Your task to perform on an android device: My old shoes are damaged and I'm planning to buy new casual shoes ,find a casual shoes for women on the stockx app
Image 0: 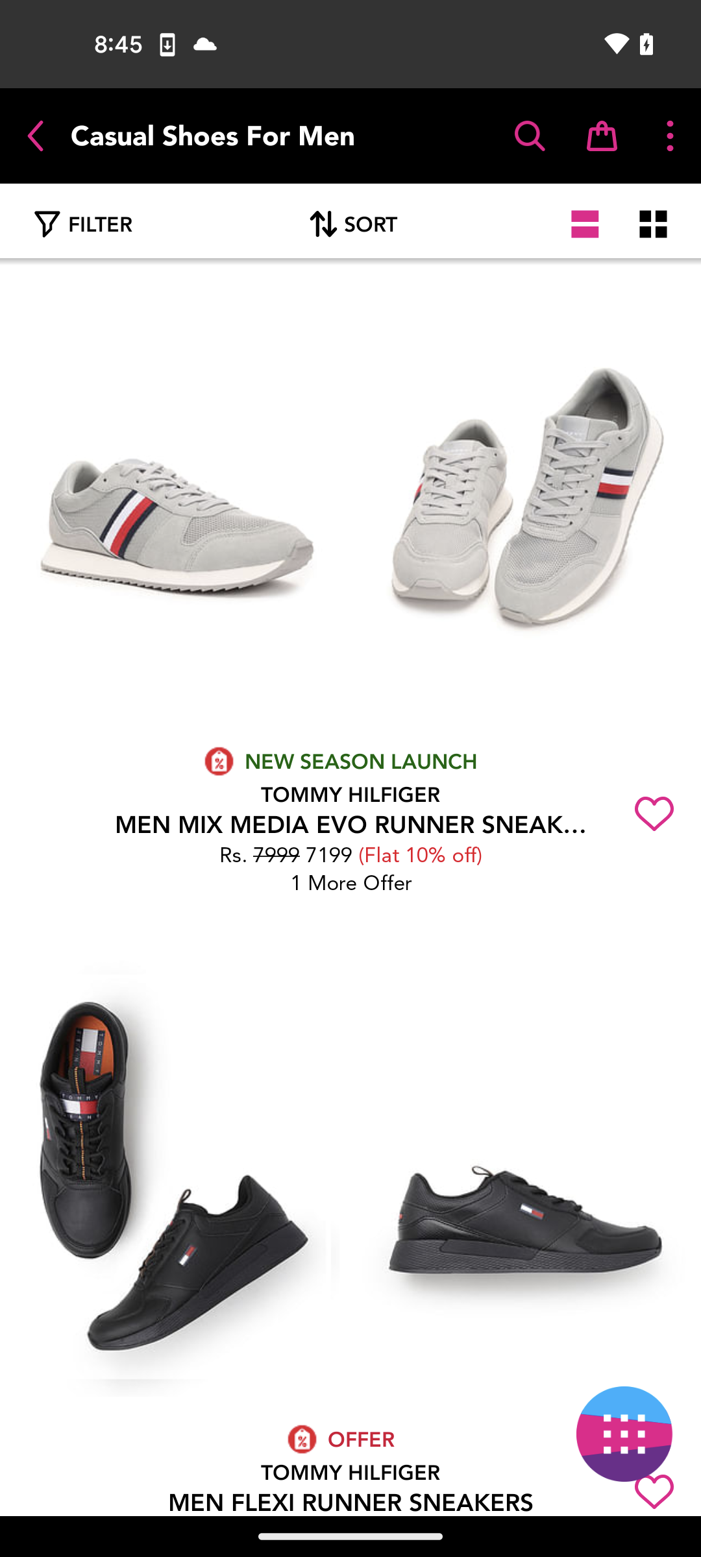
Open the stockx app
Step 0: open app "StockX"
Image 1: 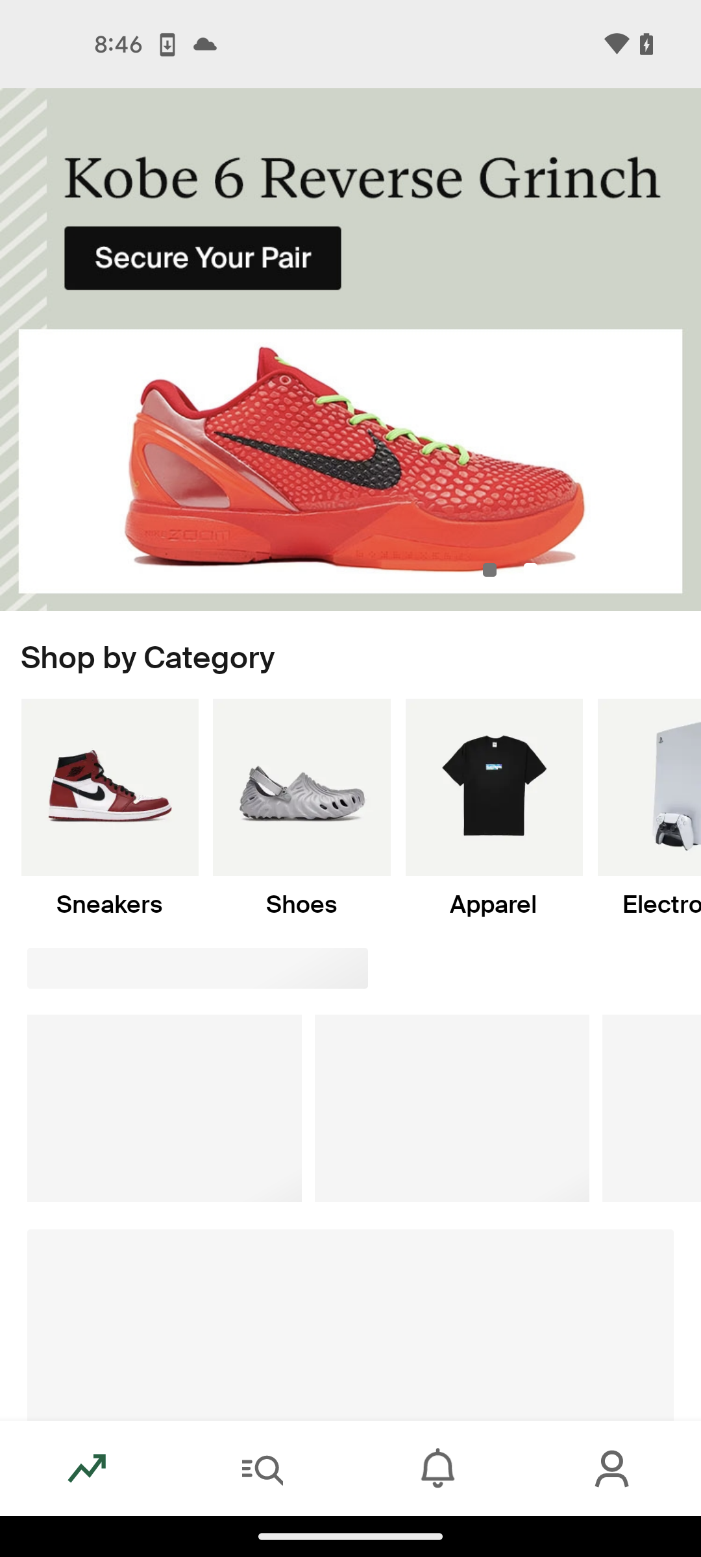
Tap on the search icon at the bottom of the screen
Step 1: click (263, 1468)
Image 2: 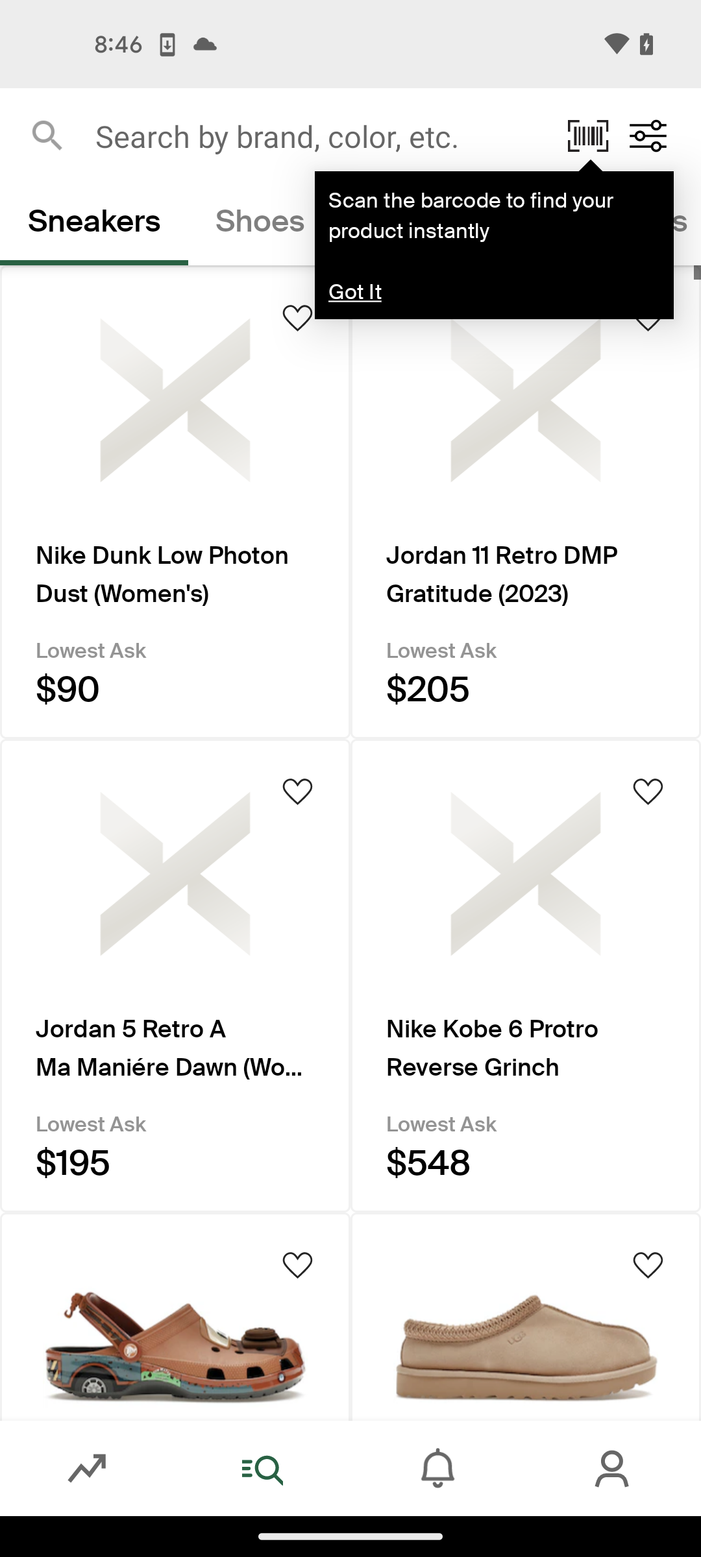
Tap on the search bar at the top of the screen
Step 2: click (318, 136)
Image 4: 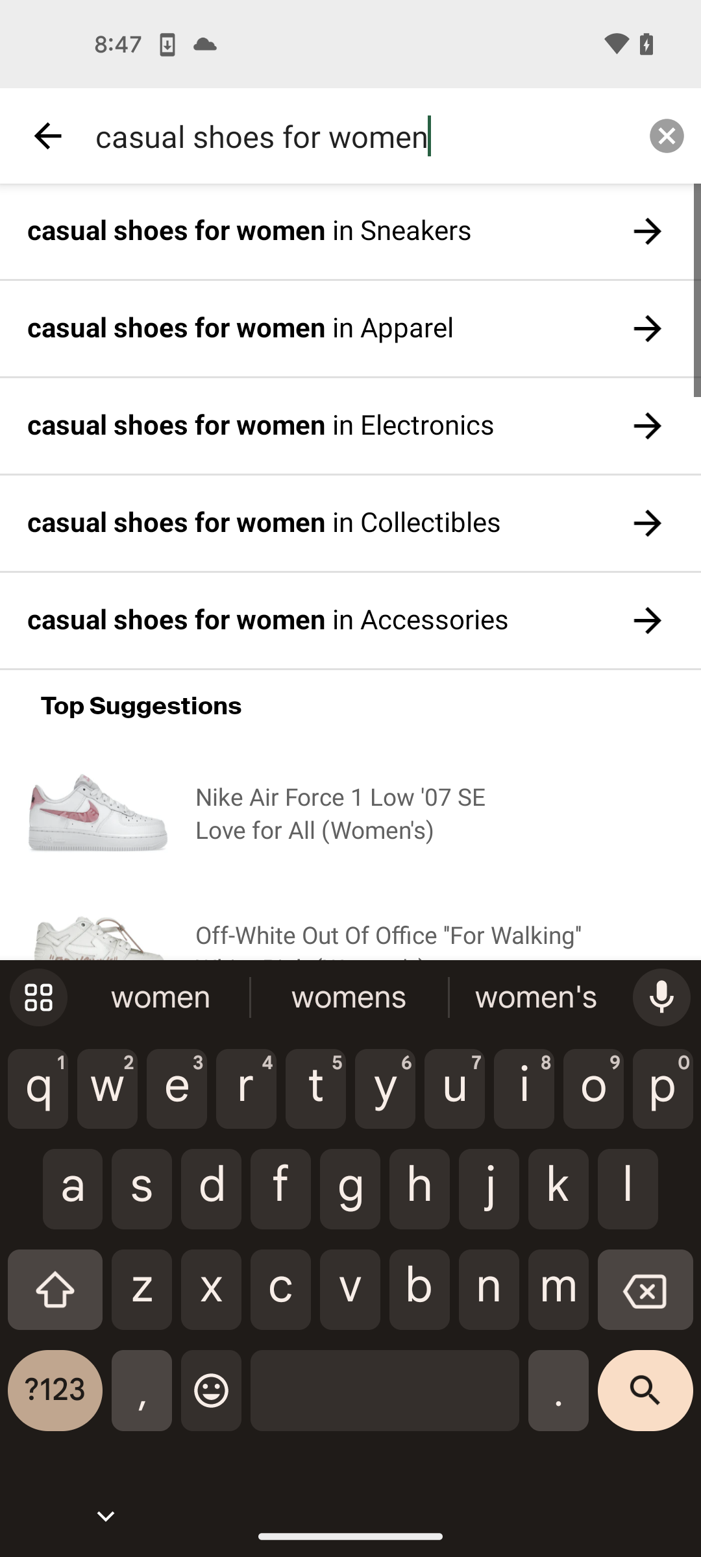
Tap on the search button at the bottom right corner of the screen
Step 4: click (645, 1400)